Your task to perform on an android device: Go to the meesho app,Tap on the search bar and enter fashionable, unique men's trousers 
Image 0: 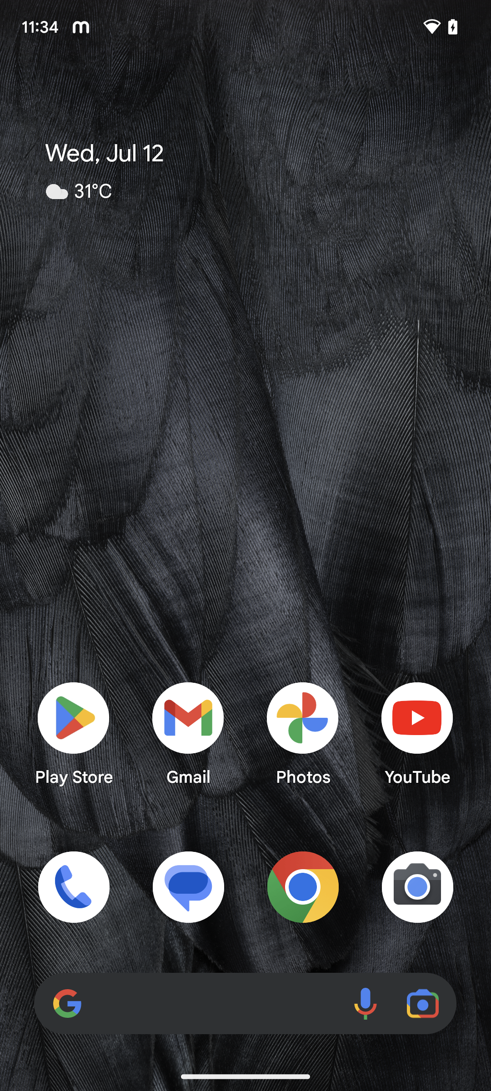
Open the meesho app
Step 0: open app "Meesho"
Image 2: 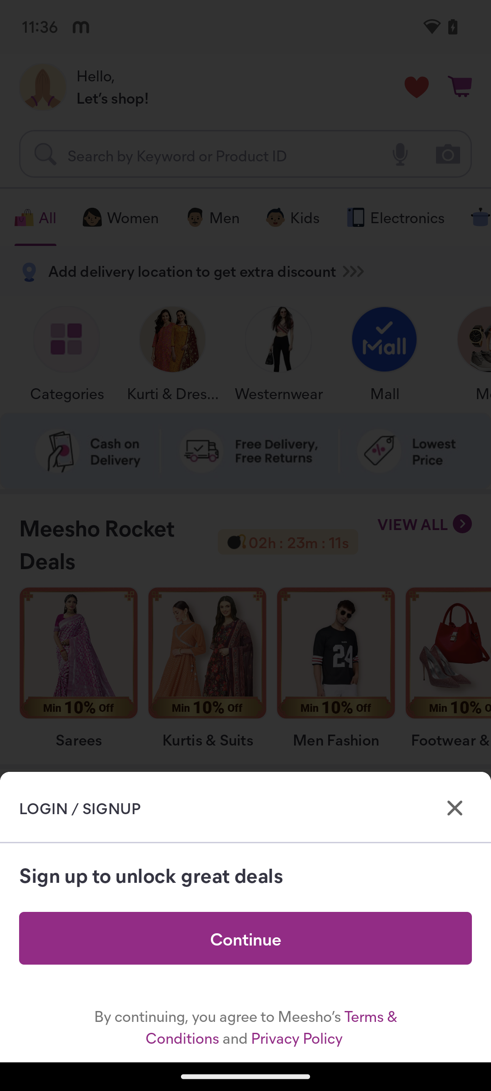
Open the meesho app
Step 2: wait
Image 3: 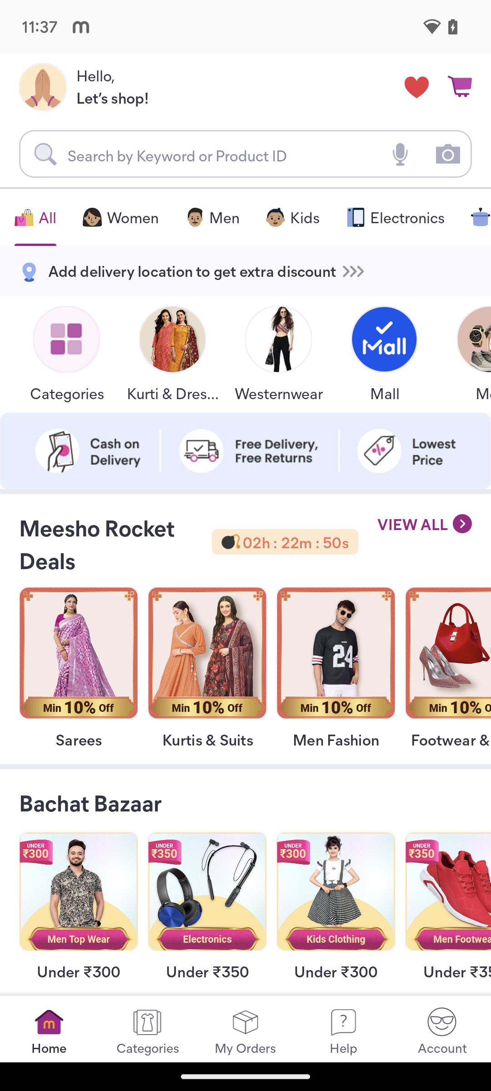
Tap on the search bar at the top of the screen
Step 3: click (221, 154)
Image 4: 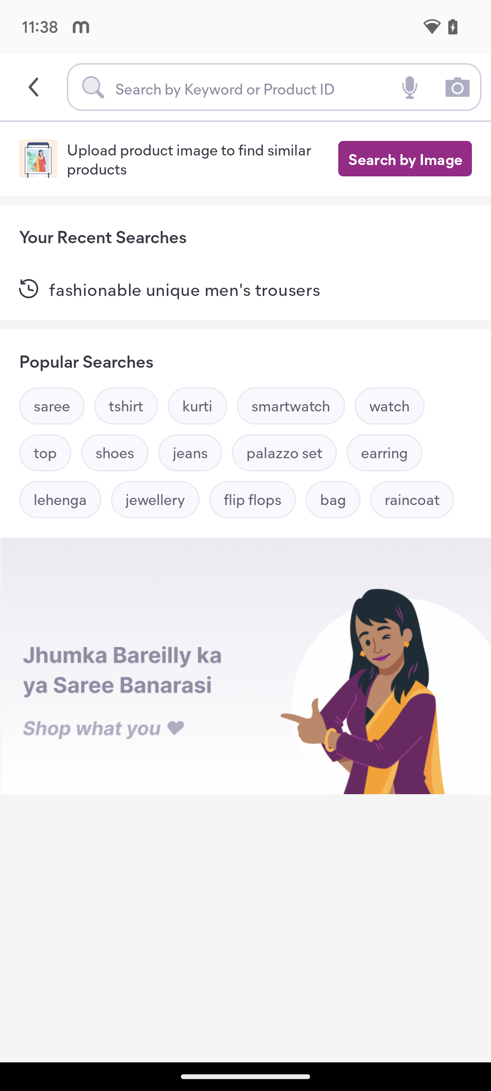
Enter fashionable, unique men's trousers in the search bar at the top of the screen
Step 4: type "fashionable, unique men's trousers "
Image 5: 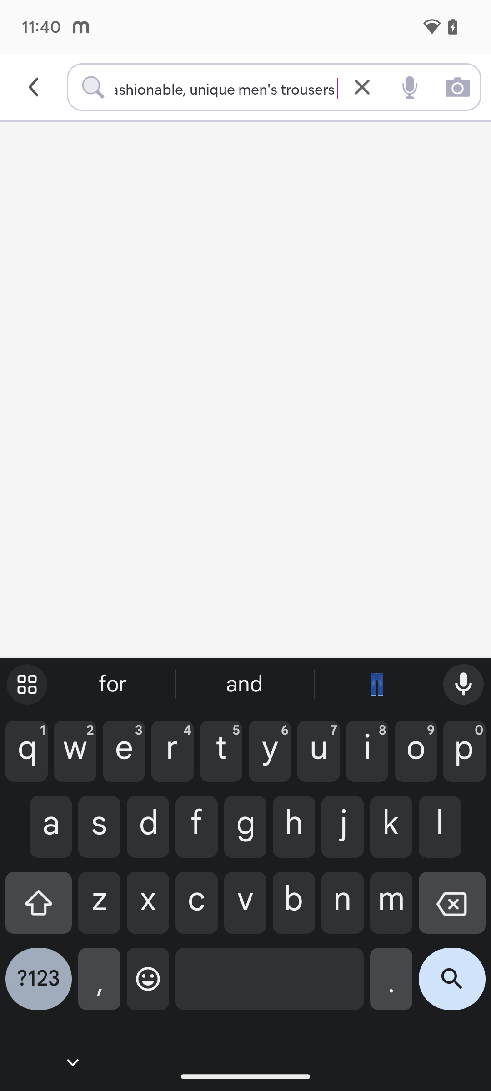
Click on the search icon at the bottom right of the screen
Step 5: click (452, 986)